Your task to perform on an android device: I want to listen to the song that i recorded.
Image 0: 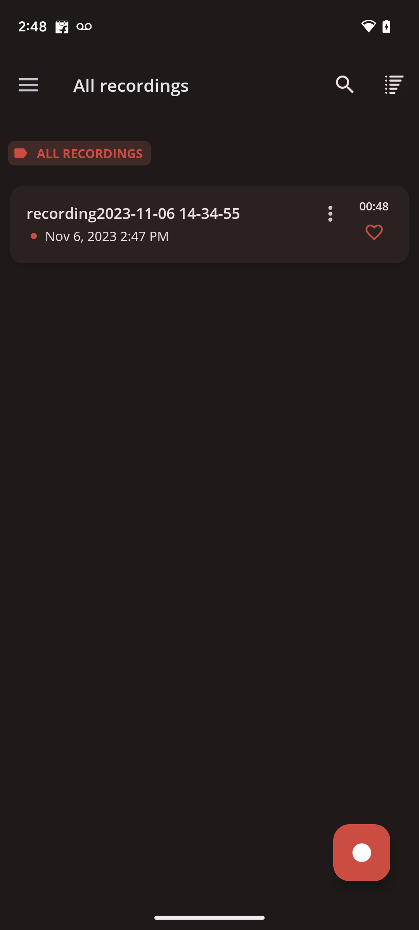
Click on the recording details card.
Step 0: click (209, 224)